Your task to perform on an android device: I'd like to listen to the sounds of nature on the Idanim app to help me meditate better.
Image 1: 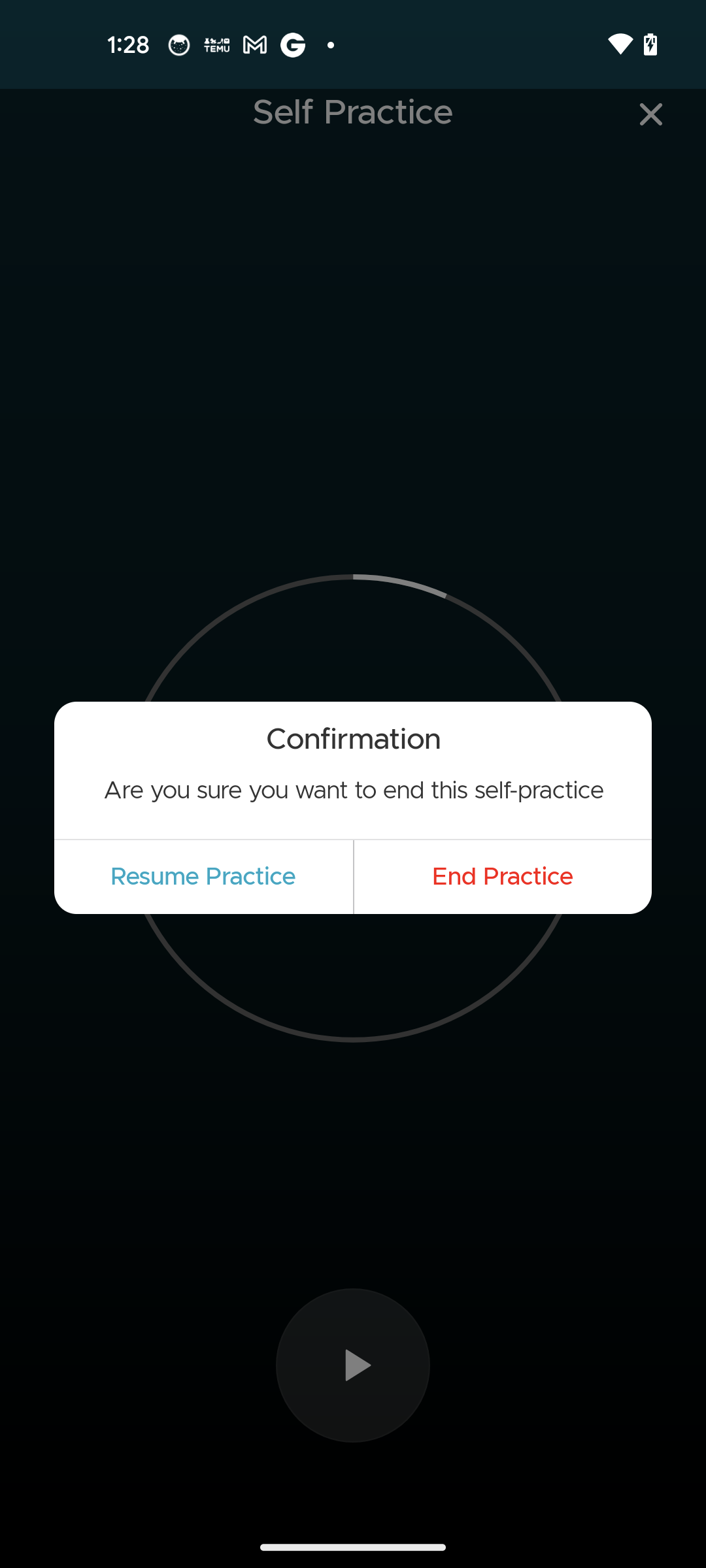
Click on the End Practice button in the pop up
Step 1: click (431, 877)
Image 2: 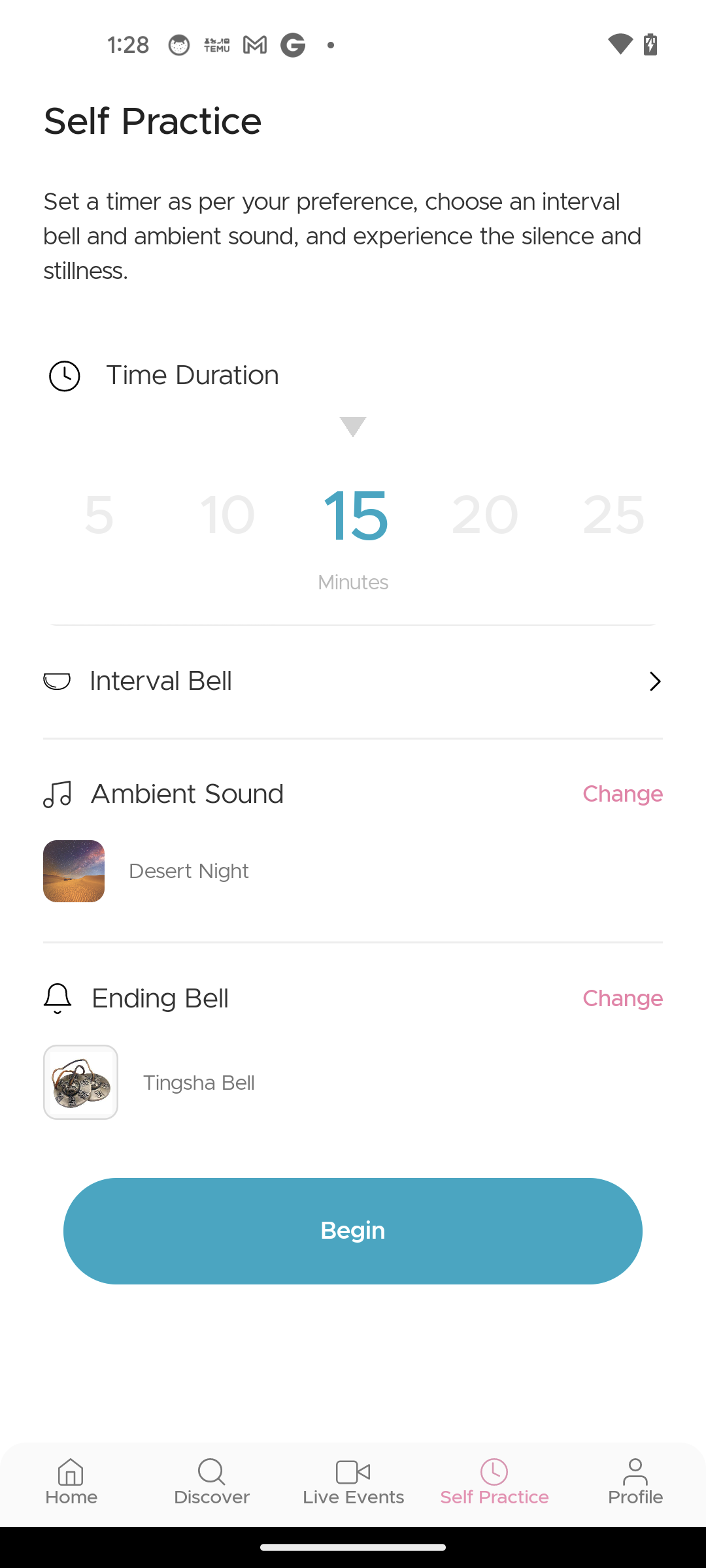
Go to the discover tab
Step 2: click (212, 1505)
Image 3: 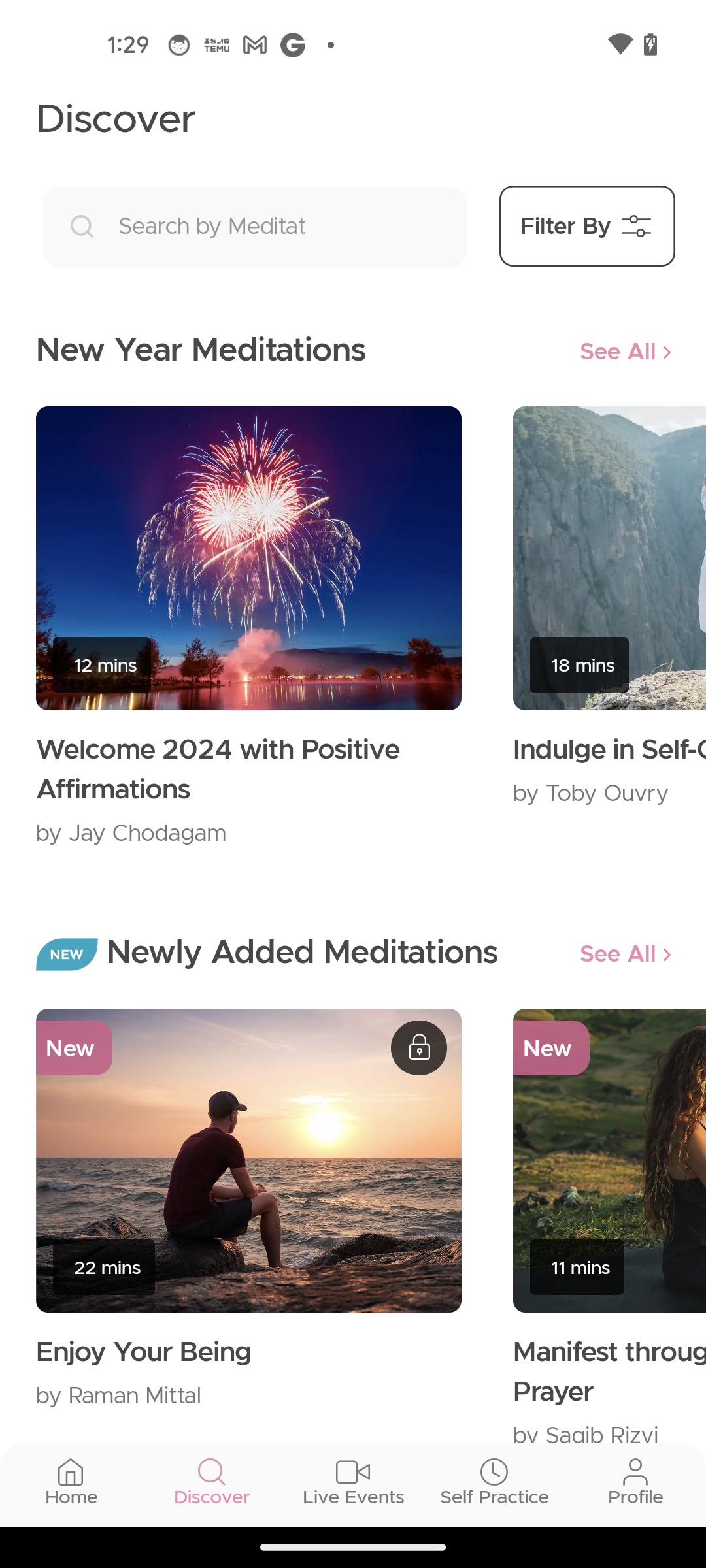
Go to the search bar at the top of the screen
Step 3: click (275, 227)
Image 4: 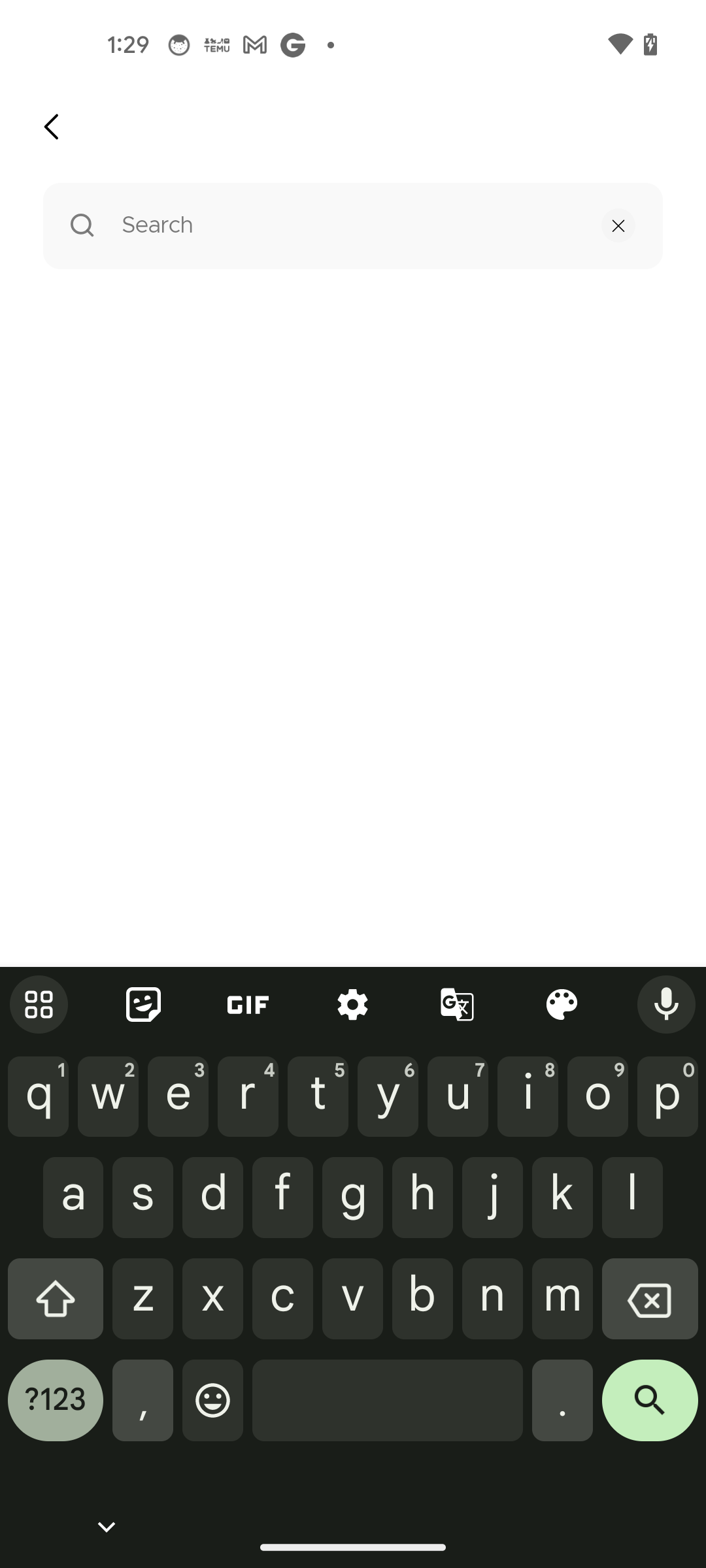
Type Sounds of nature in the search bar
Step 4: type "Sounds of nature"
Image 5: 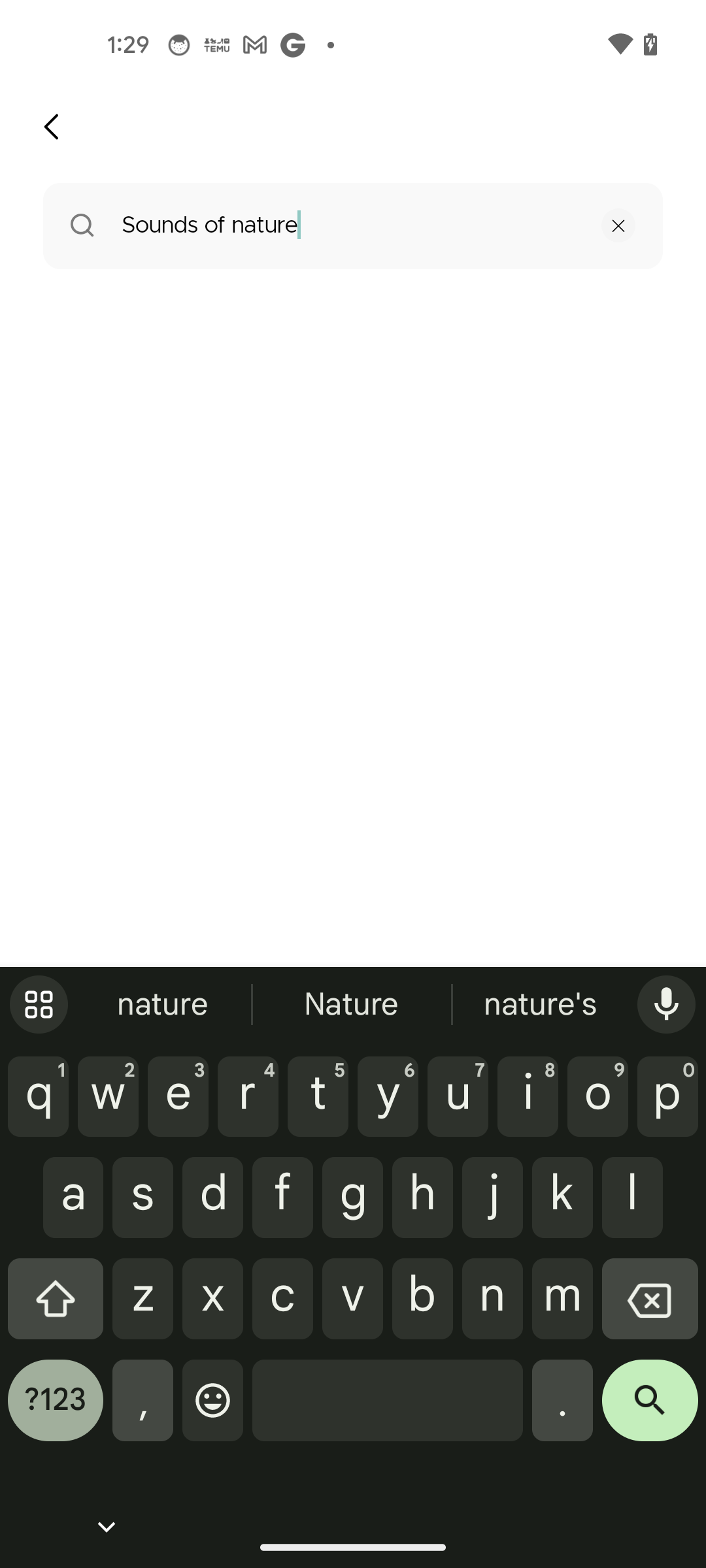
Click on the search button in the keyboard
Step 5: click (650, 1410)
Image 6: 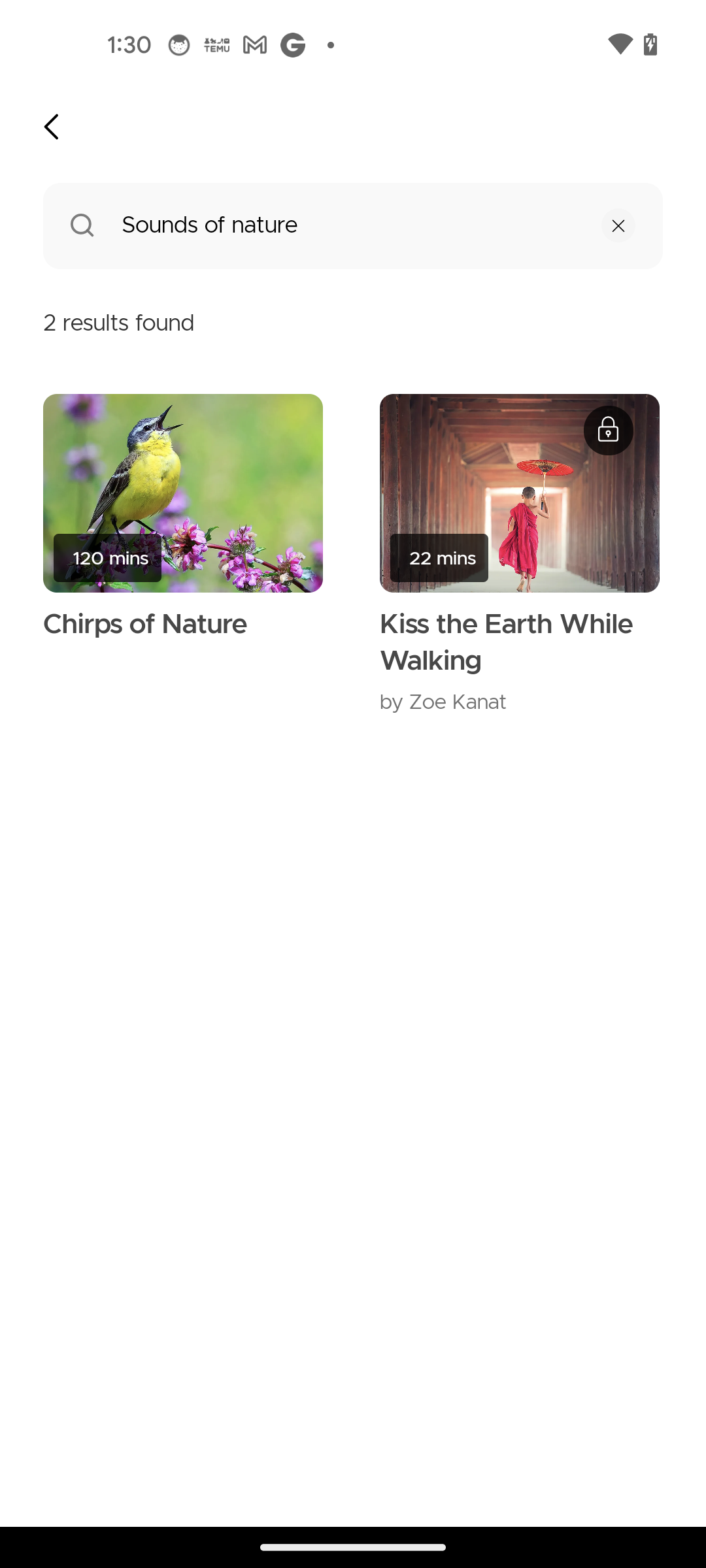
Click on the Chirps of Nature
Step 6: click (180, 537)
Image 7: 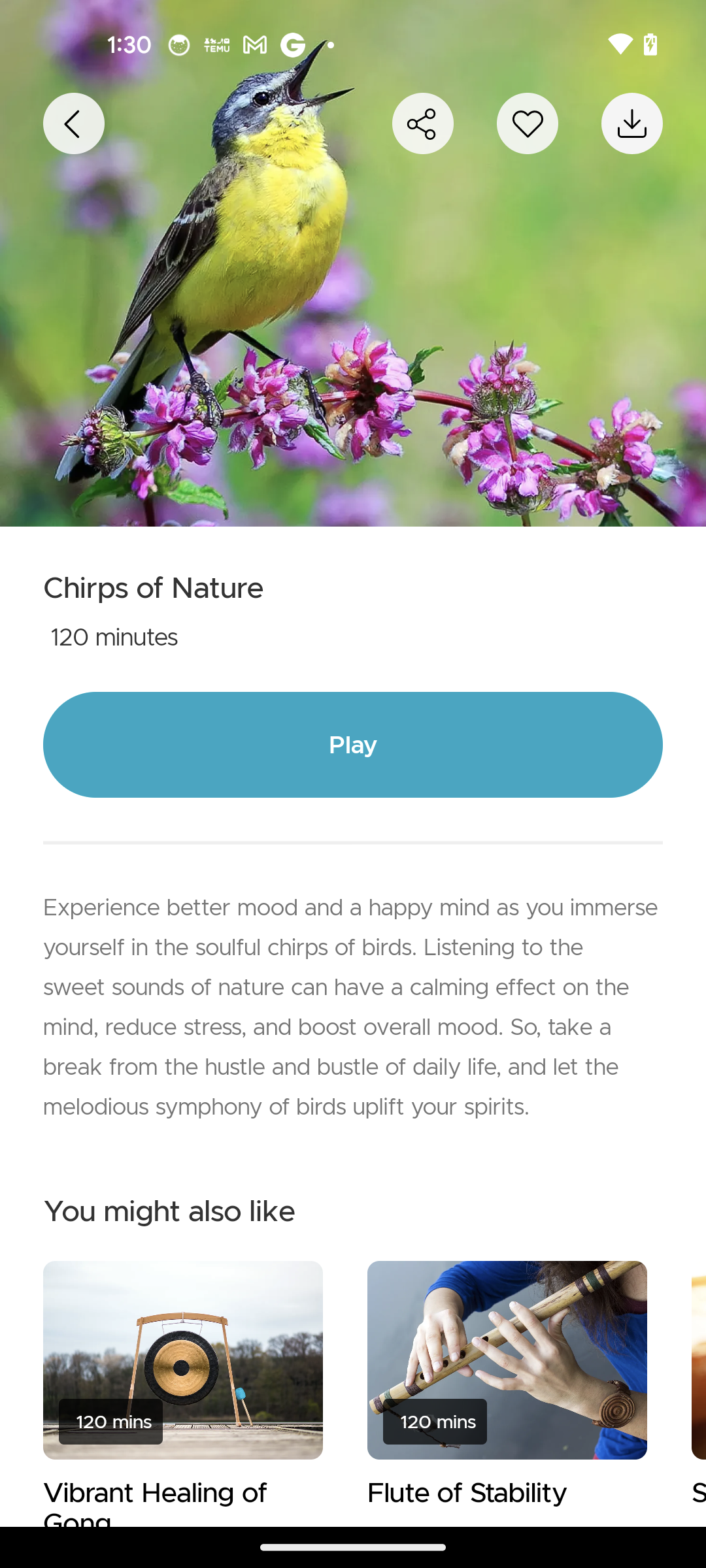
Click on the play button
Step 7: click (438, 746)
Image 8: 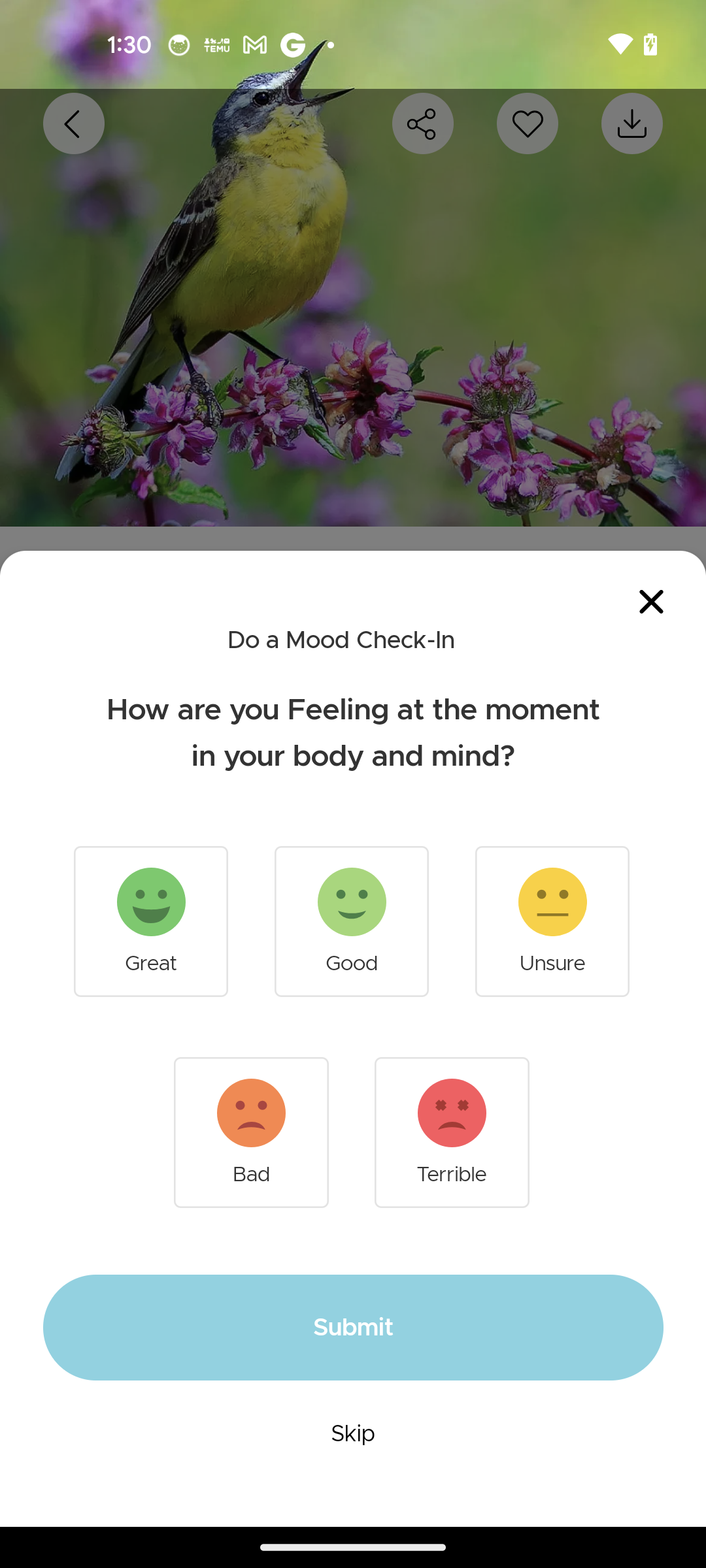
Skip the pop up
Step 8: click (640, 598)